Your task to perform on an android device: I want to search for a flight from Knoxville to Hawaii.
Image 0: 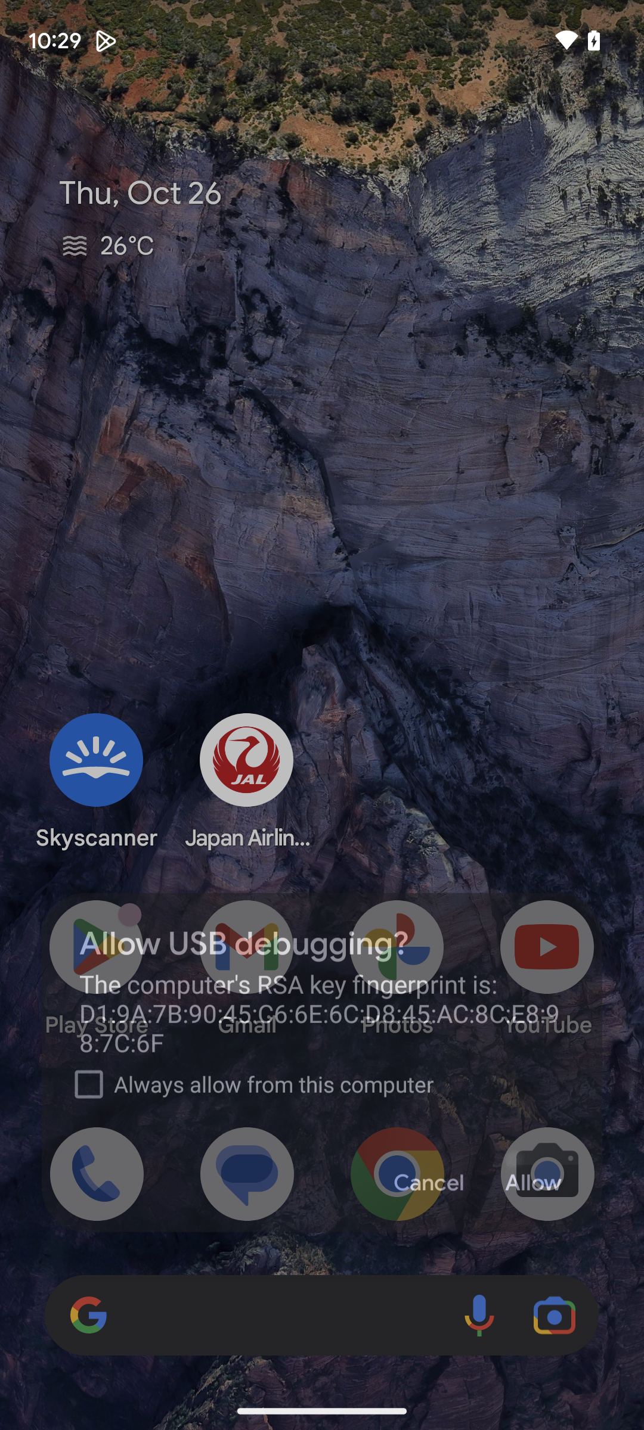
Open Skyscanner app.
Step 0: open app "Skyscanner"
Image 1: 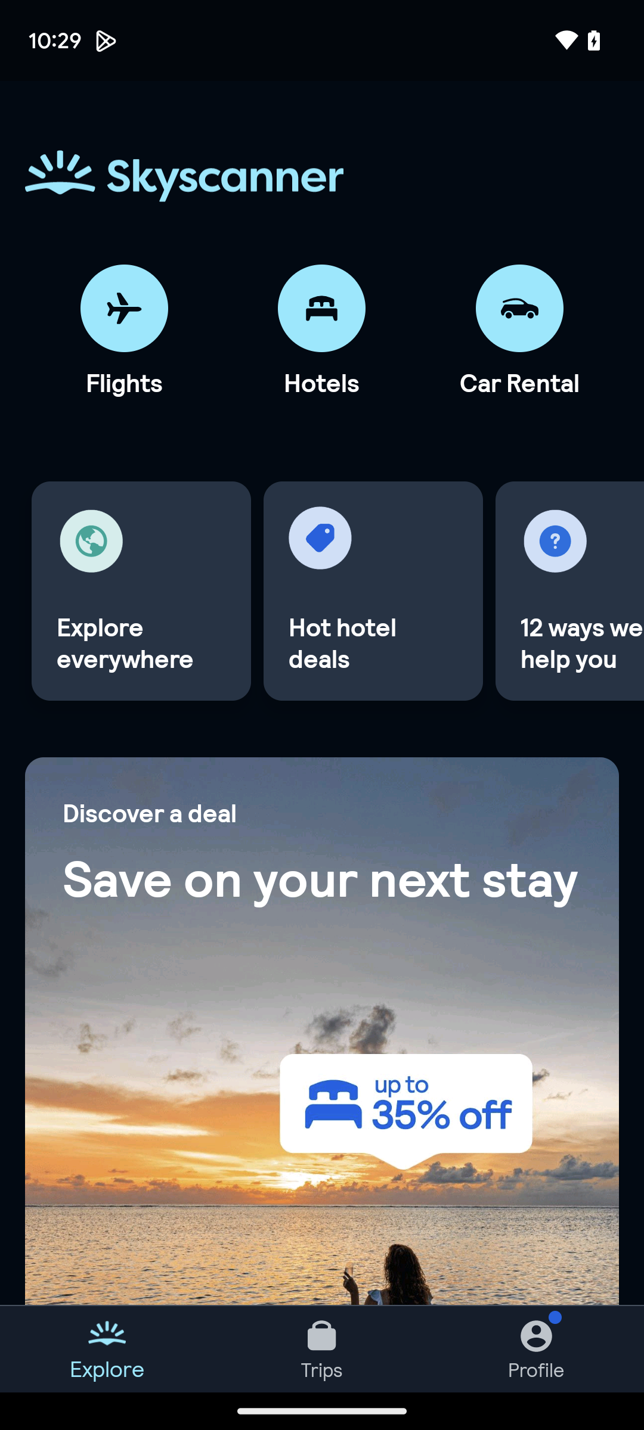
Click on Flights.
Step 1: click (124, 308)
Image 2: 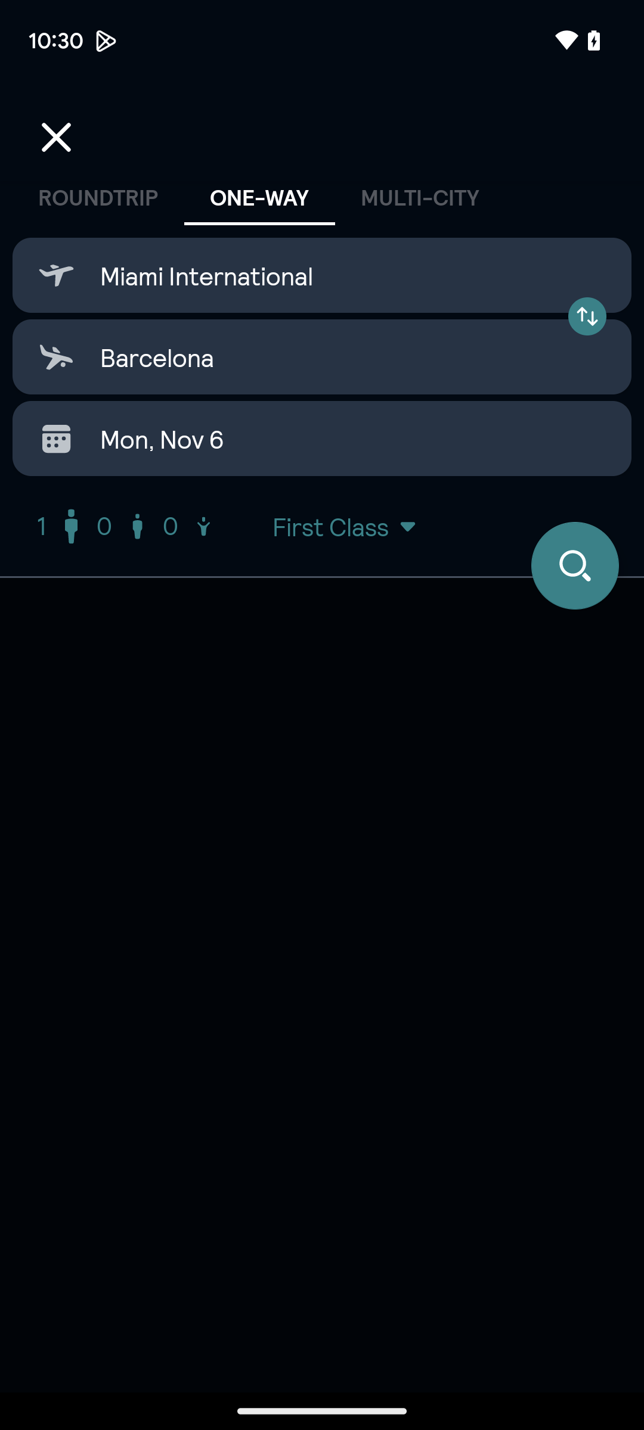
Click.
Step 2: click (321, 275)
Image 3: 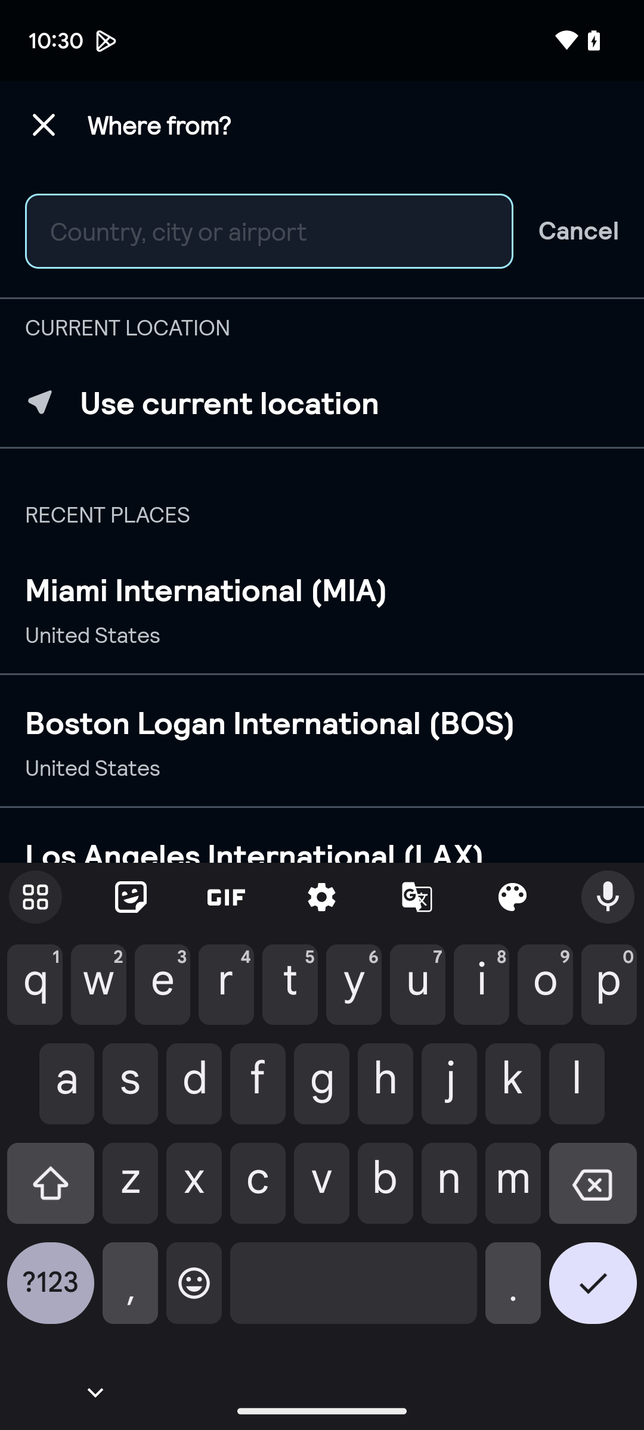
Type Knoxville.
Step 3: type "Knoxville."
Image 4: 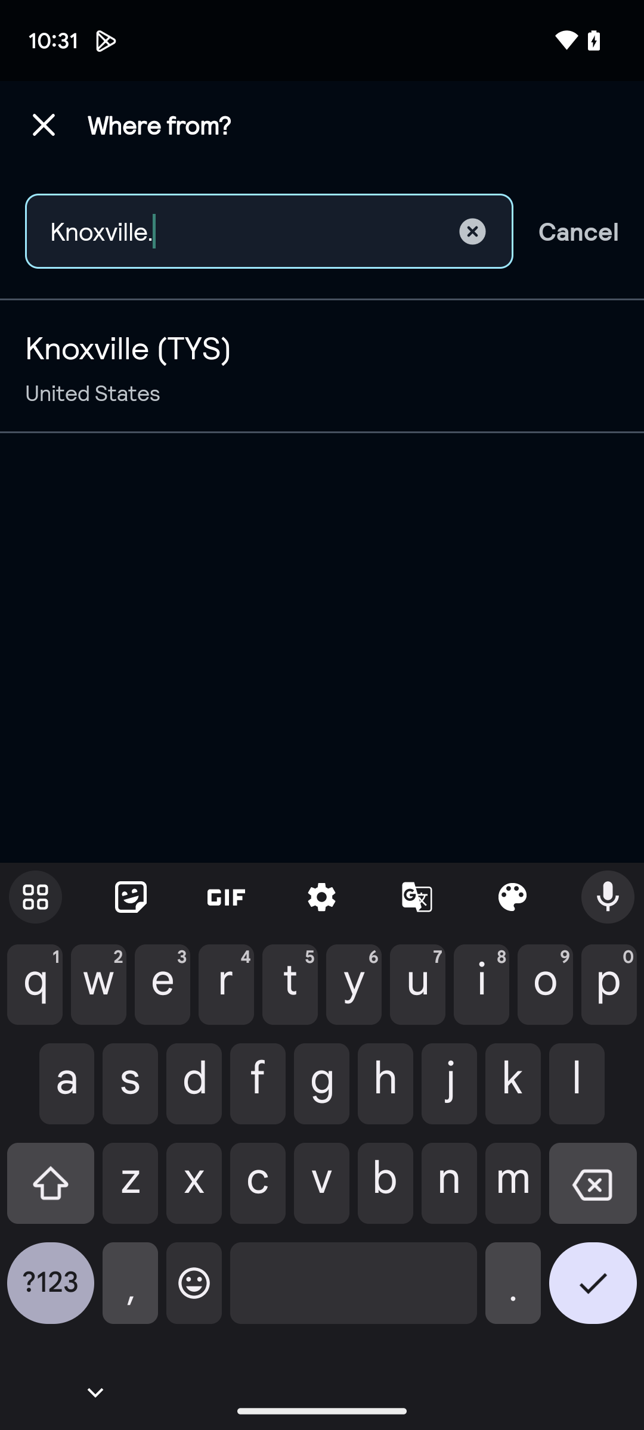
Select Knoxville.
Step 4: click (322, 366)
Image 5: 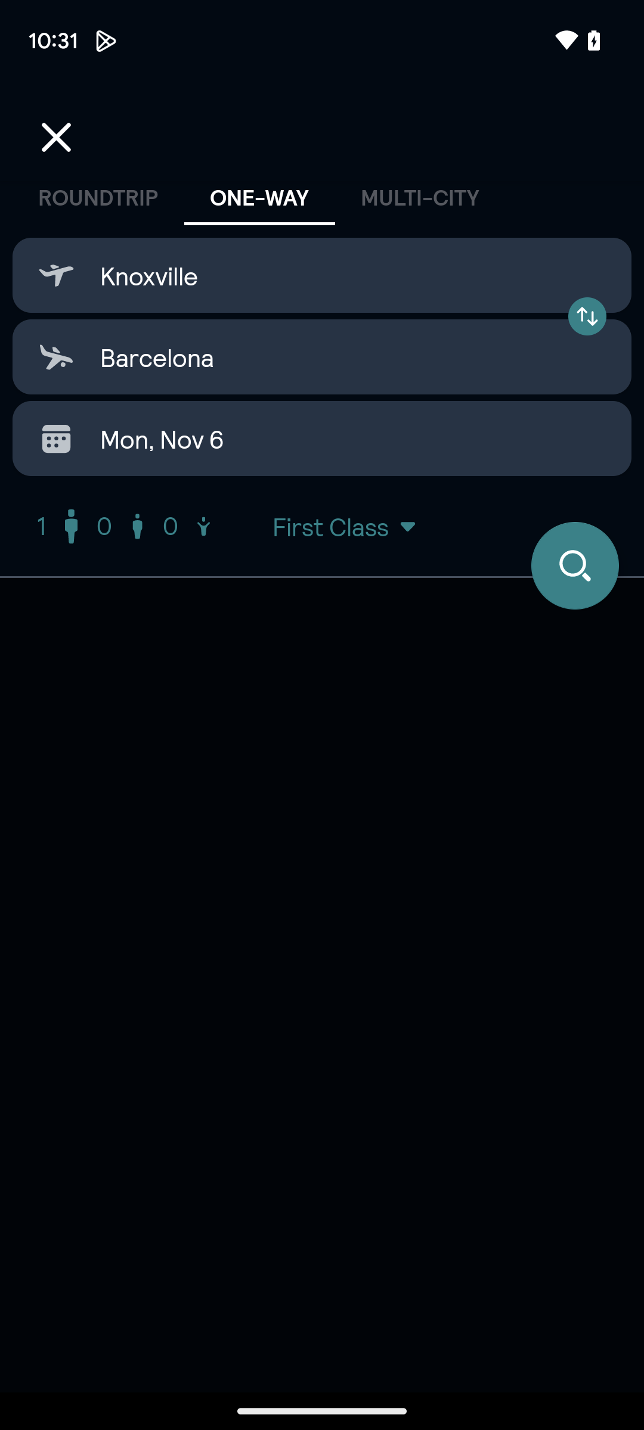
Click on Barcelona.
Step 5: click (321, 357)
Image 6: 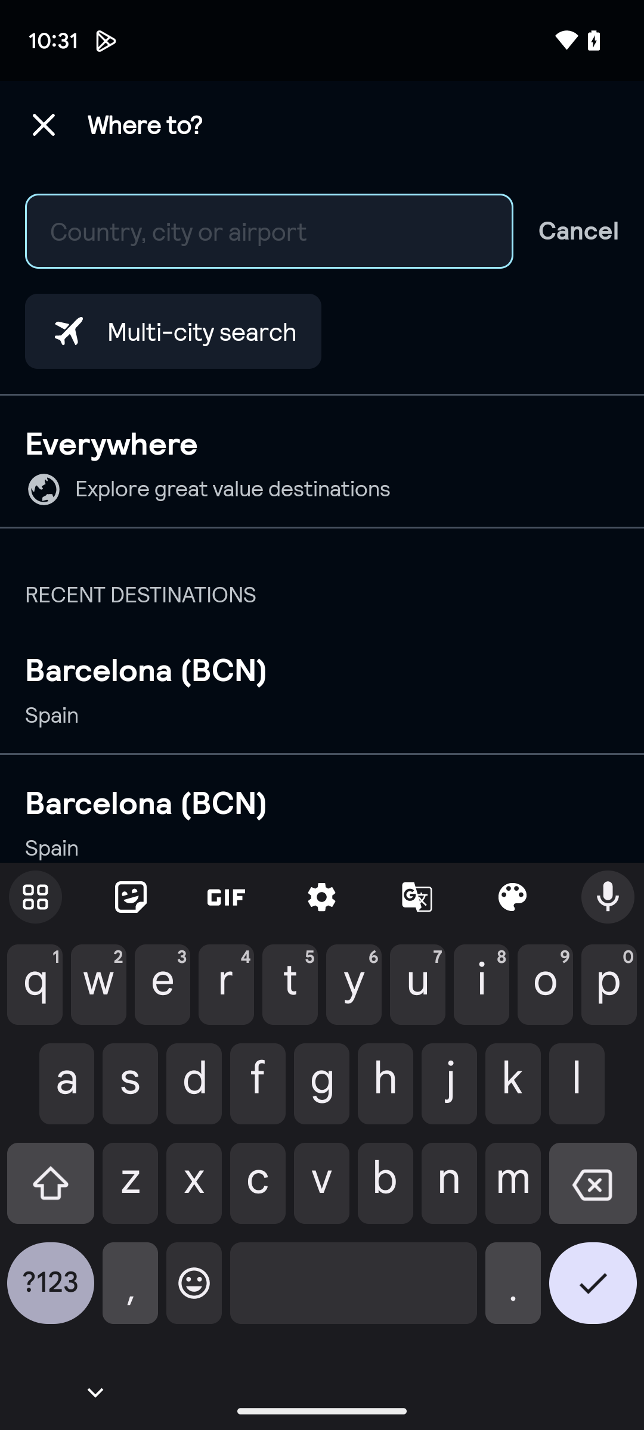
Type Hawaii.
Step 6: type "Hawaii."
Image 7: 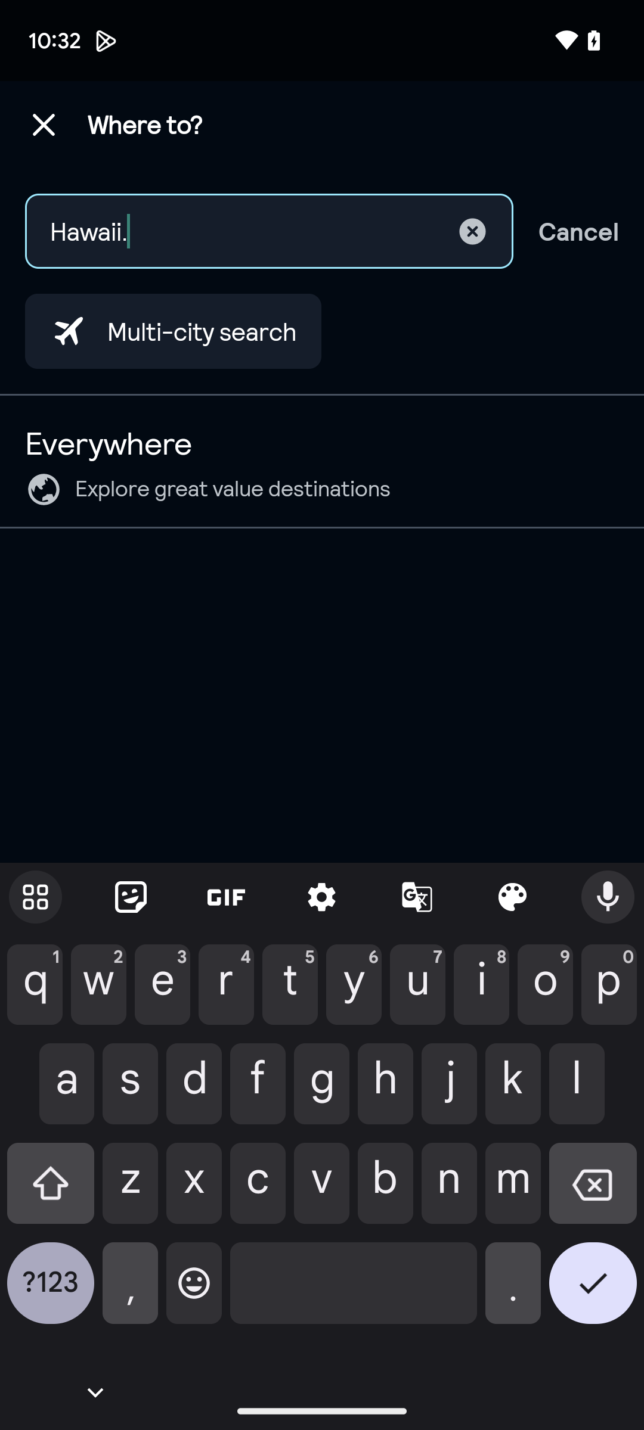
Type Hawaii.
Step 7: wait
Image 8: 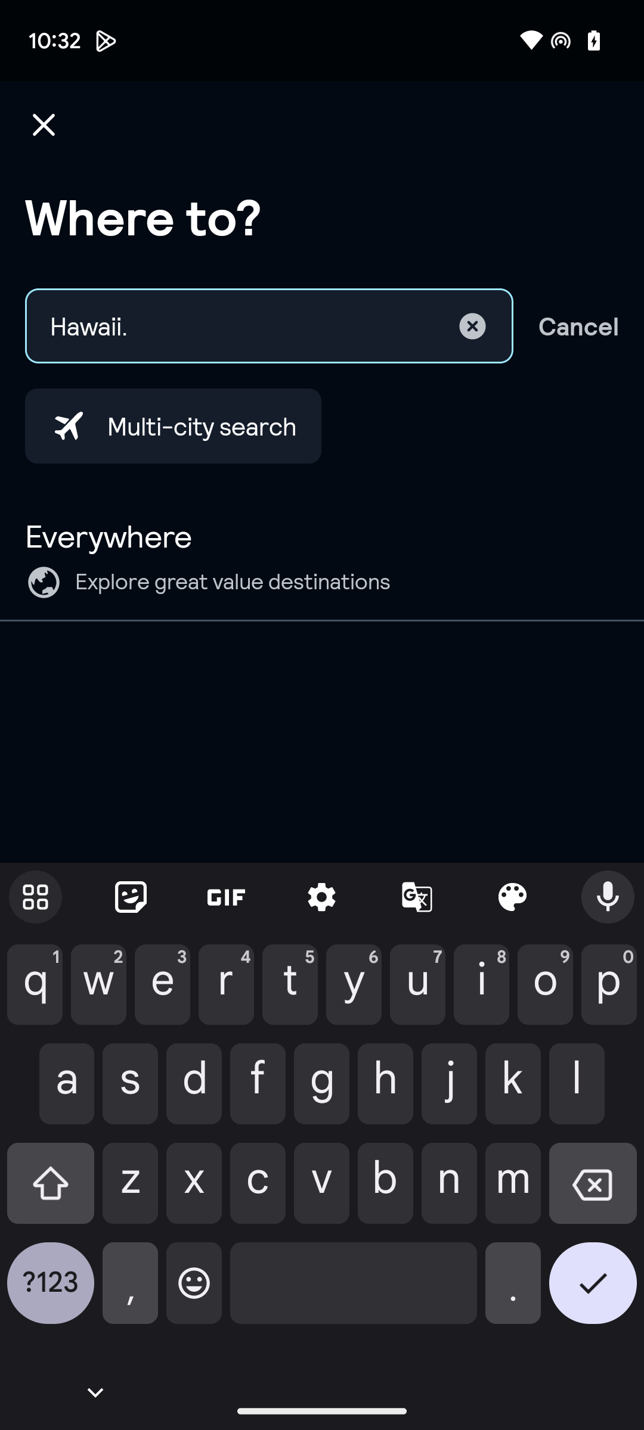
Type Hawaii
Step 8: type "Hawaii"
Image 9: 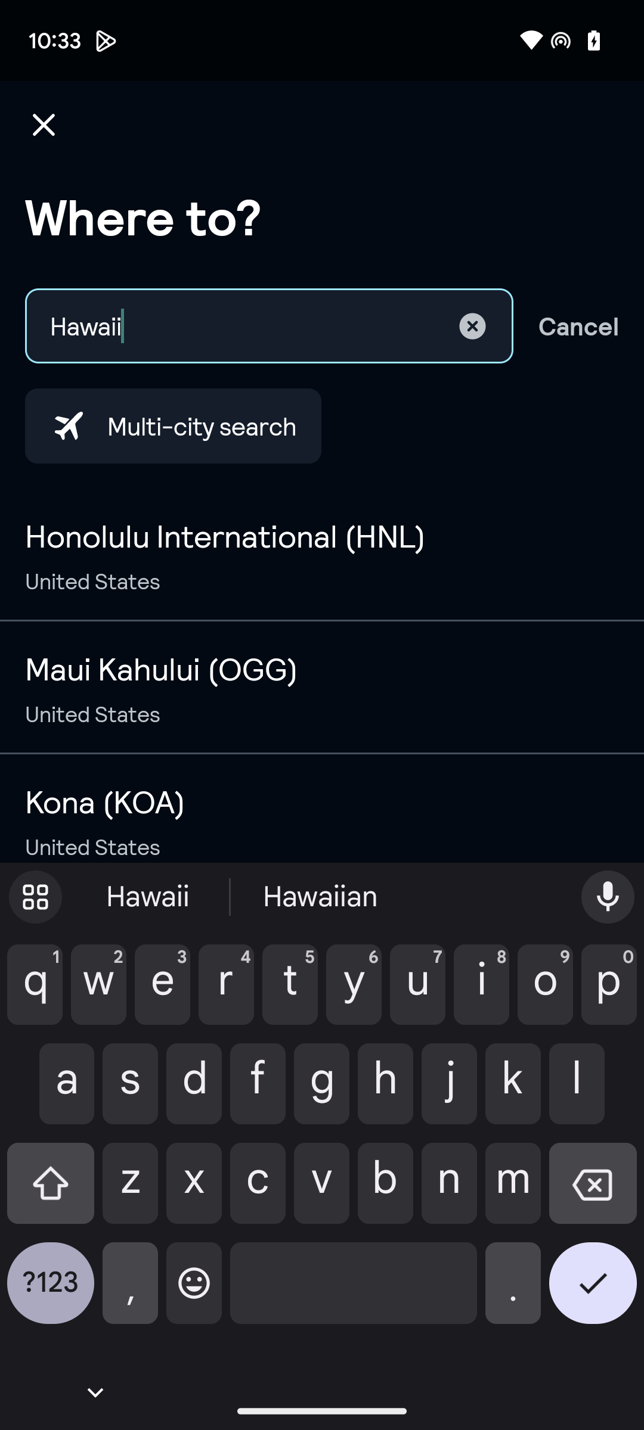
Select Honolulu International.
Step 9: click (322, 555)
Image 10: 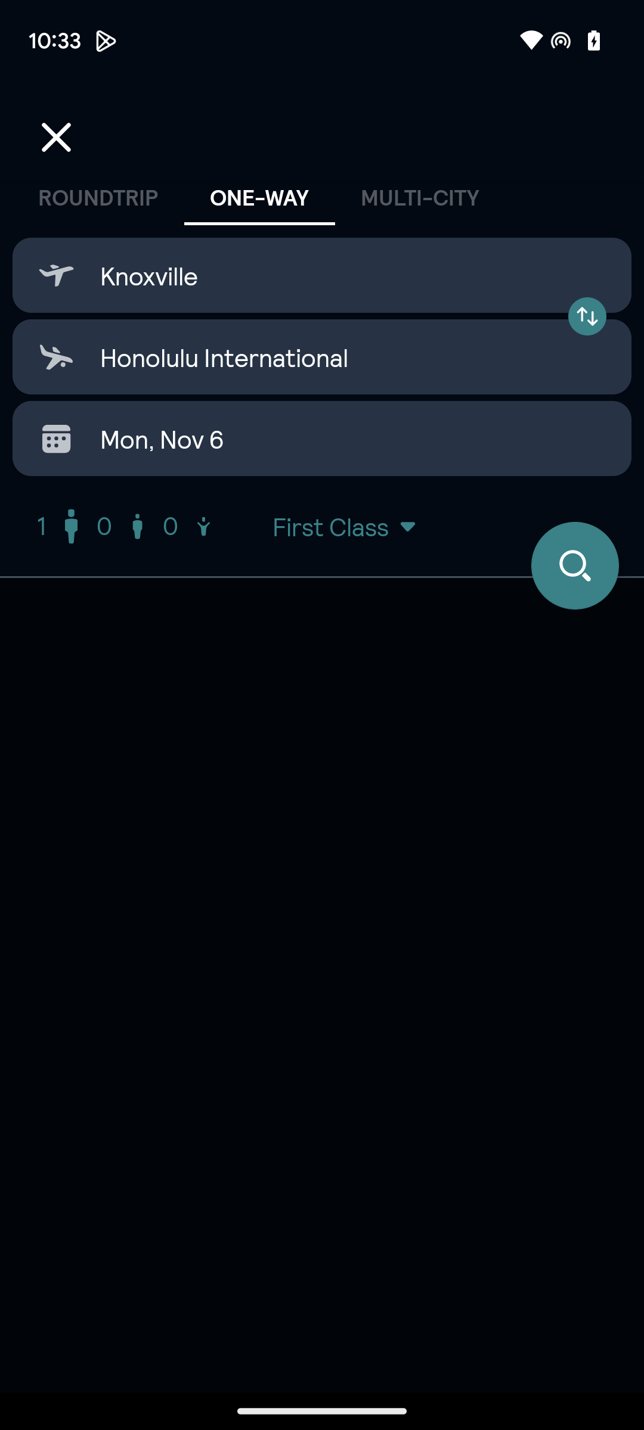
Click on the search icon
Step 10: click (575, 565)
Image 11: 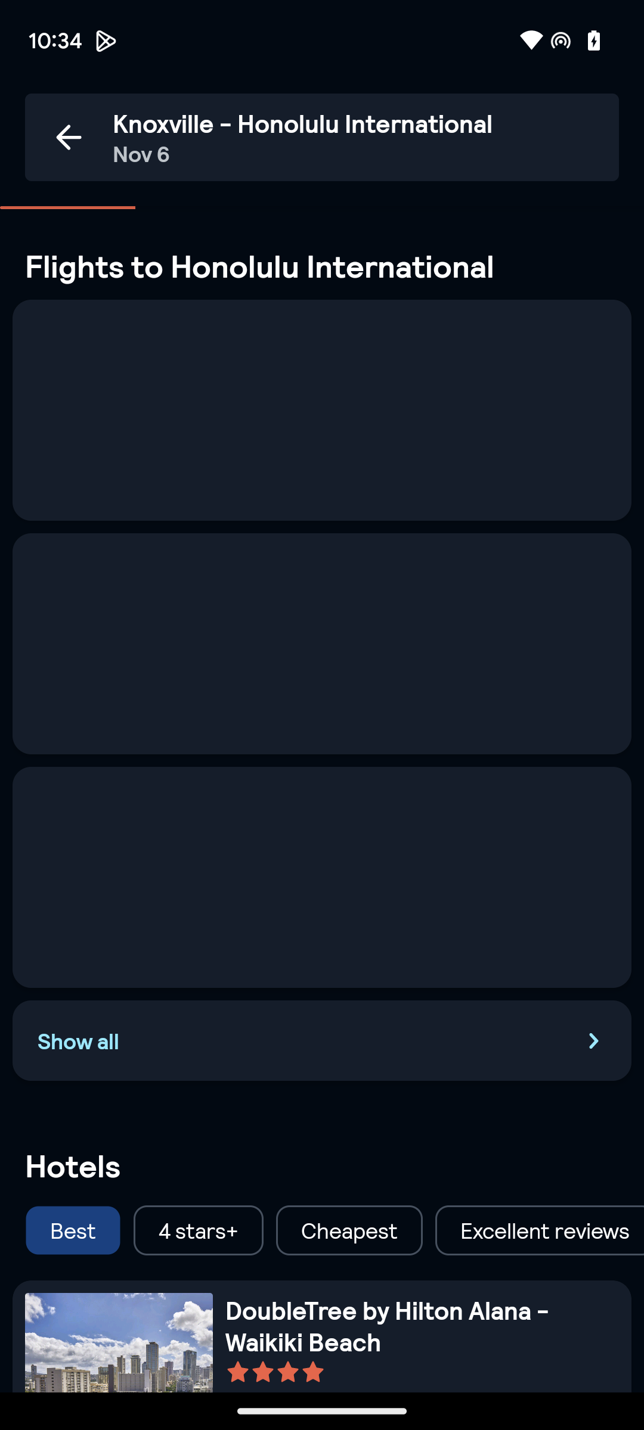
Click on the search icon
Step 11: wait